Your task to perform on an android device: I want to change the quality of the recordings to high quality in the Voice Recorder-URecorder app.
Image 0: 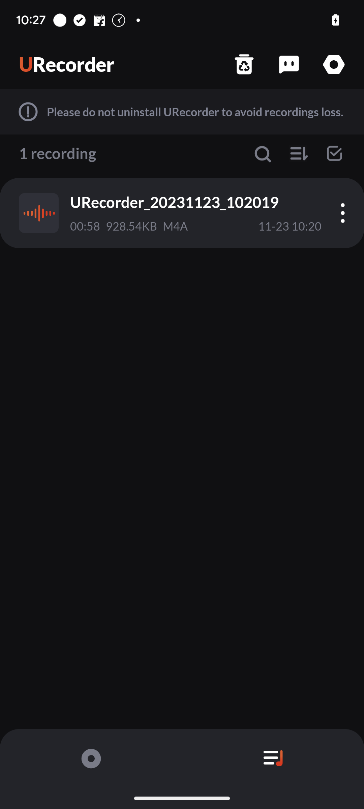
Click on the settings icon at the top right.
Step 0: click (334, 64)
Image 1: 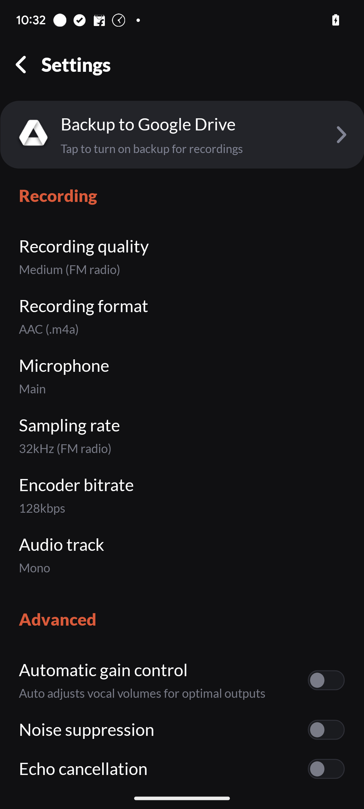
Click on the Recording quality button. 
Step 1: click (182, 246)
Image 2: 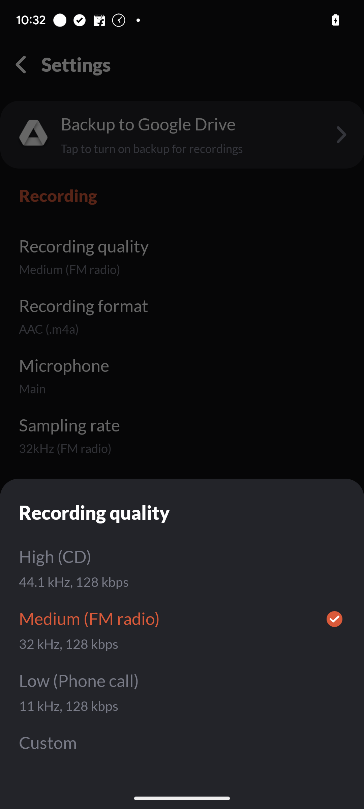
Select the High(CD) option.
Step 2: click (171, 556)